Your task to perform on an android device: Since my files are not well organized and I need to access them fast, I want to use the Files App to move the Nutrition Guide file to the Document folder.
Image 0: 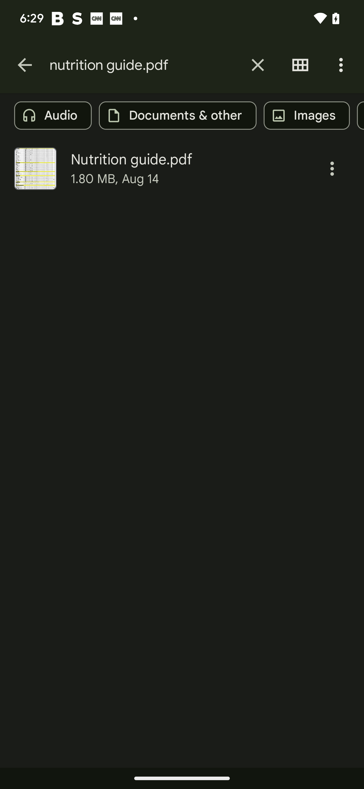
click on the more option 
Step 0: click (332, 168)
Image 2: 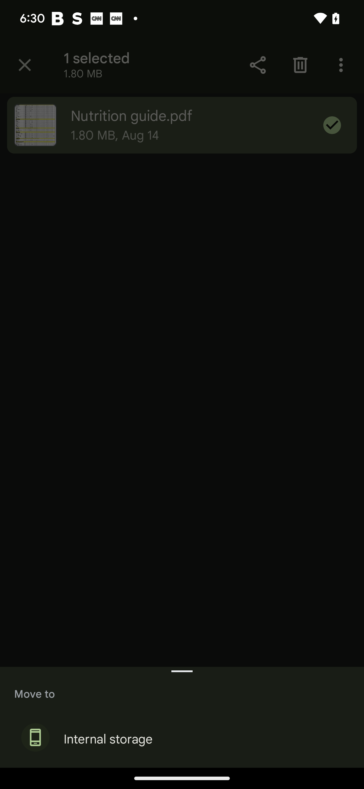
Click on the internal storage option
Step 2: click (108, 739)
Image 3: 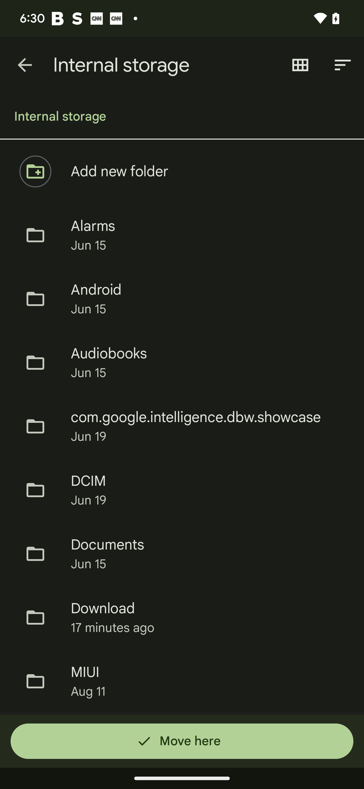
Click on the Documents Folder
Step 3: click (107, 545)
Image 4: 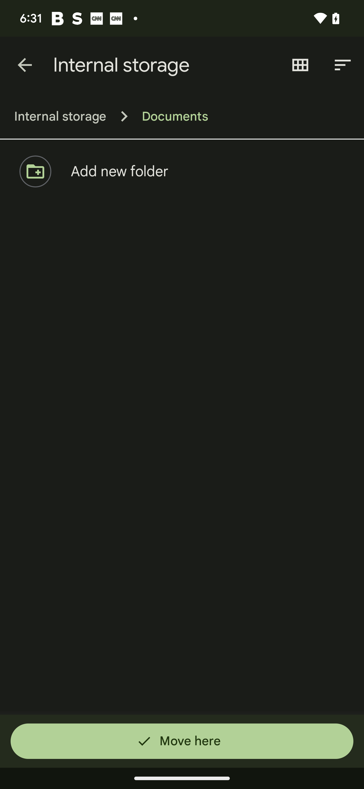
Click on the move here button
Step 4: click (182, 741)